Your task to perform on an android device: I'd want to search the Amazon app for Floor Lamp so I can replace the light in my living room.
Image 0: 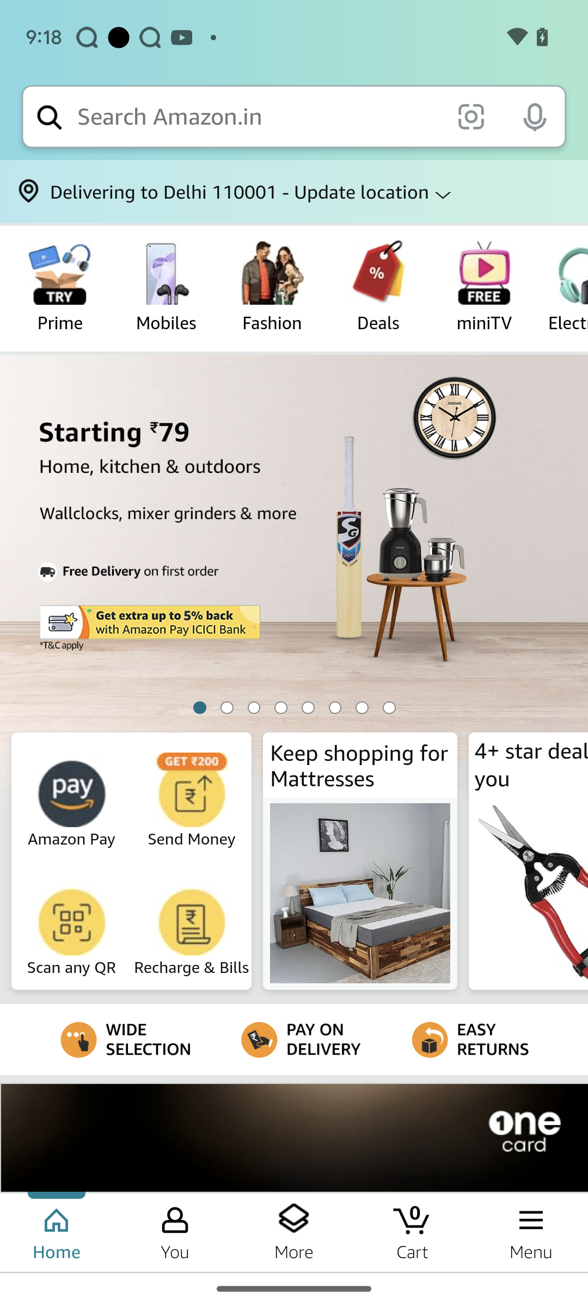
click on the search textbox at the top of the screen
Step 0: click (258, 116)
Image 1: 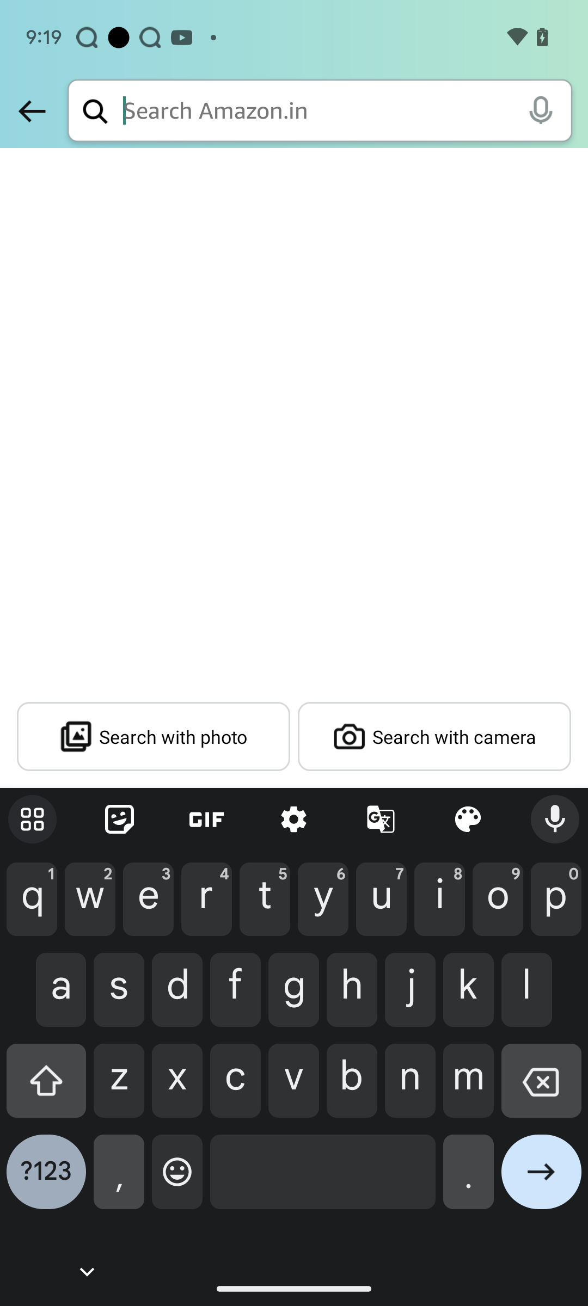
Enter Floor lamp in the search textbox
Step 1: type "Floor Lamp"
Image 2: 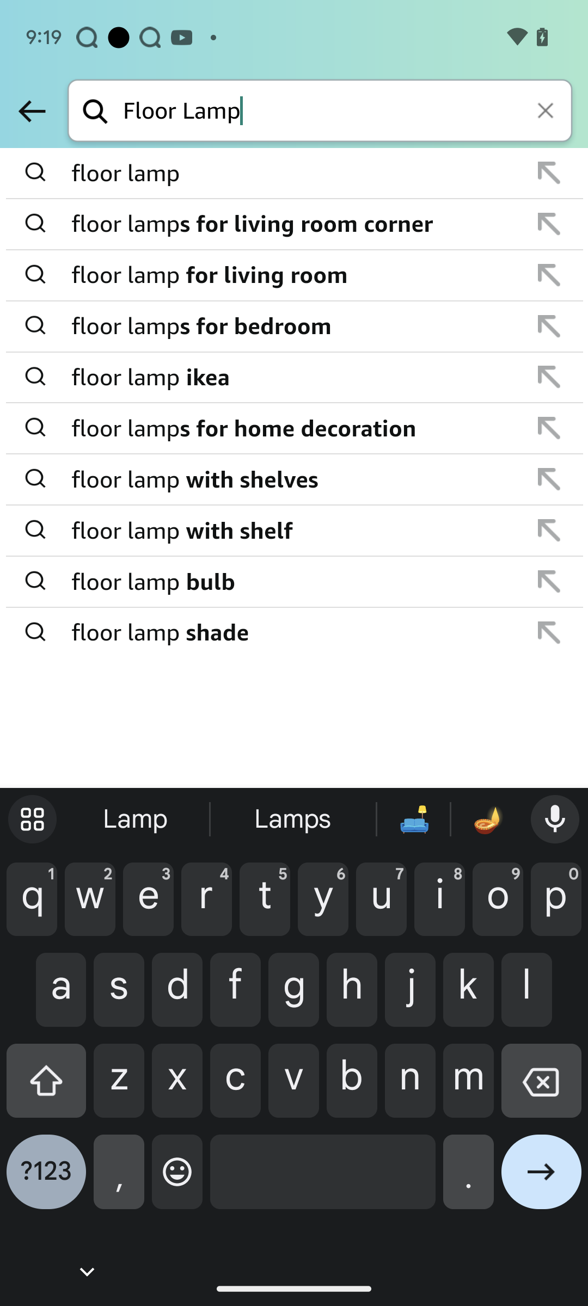
click on the first search result
Step 2: click (295, 174)